Your task to perform on an android device: I wanted to view the drive storage to see how much free space I have on my drive.
Image 0: 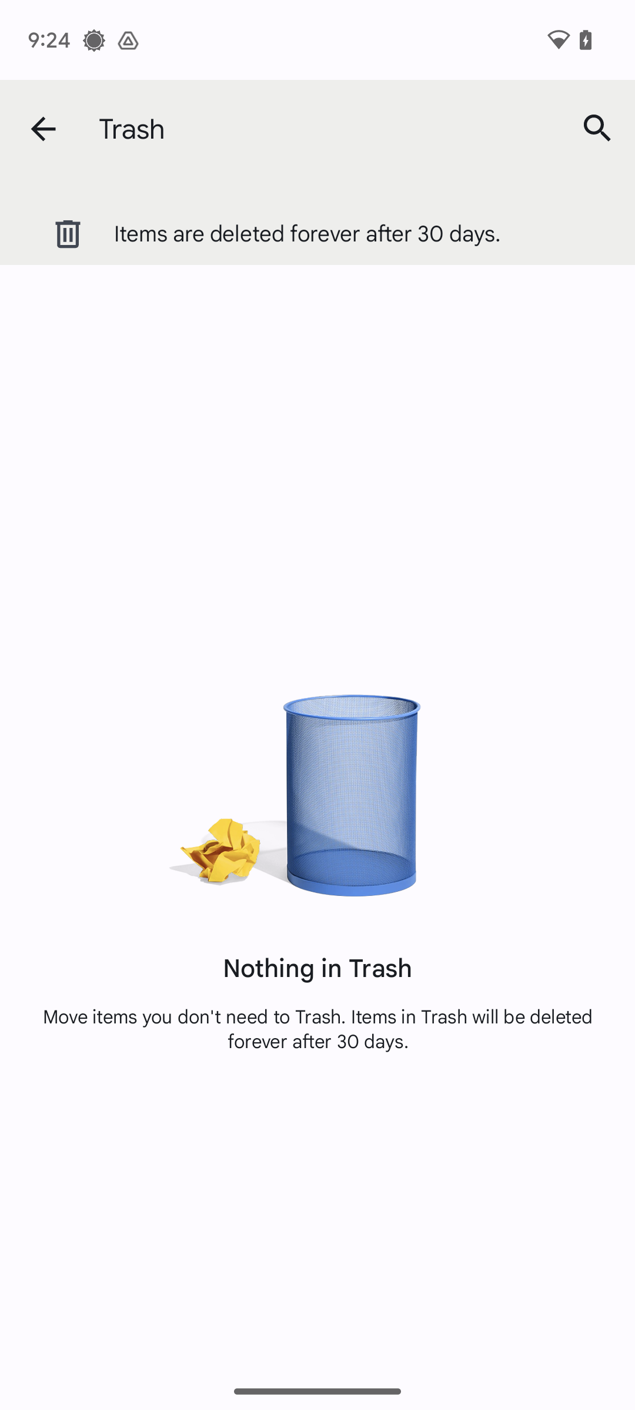
Go back to the home screen of the drive app.
Step 0: press back button
Image 1: 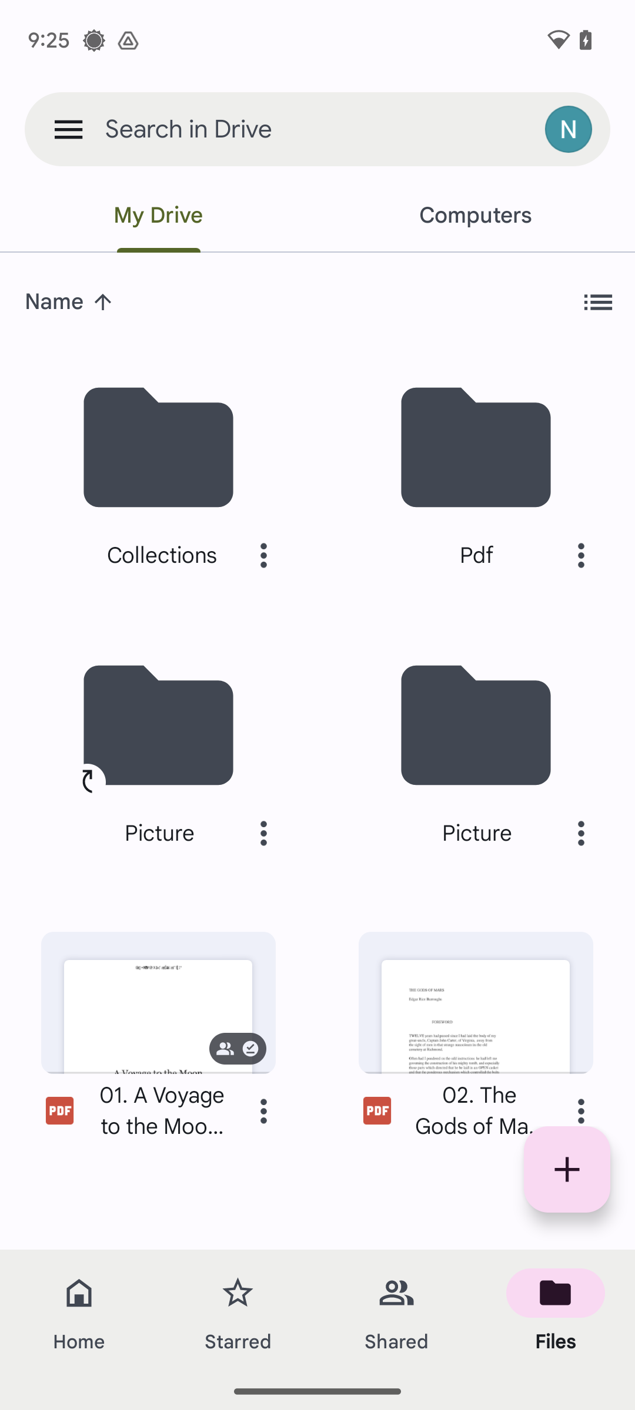
At the top-left of the screen, click on the three-line icon.
Step 1: click (68, 129)
Image 2: 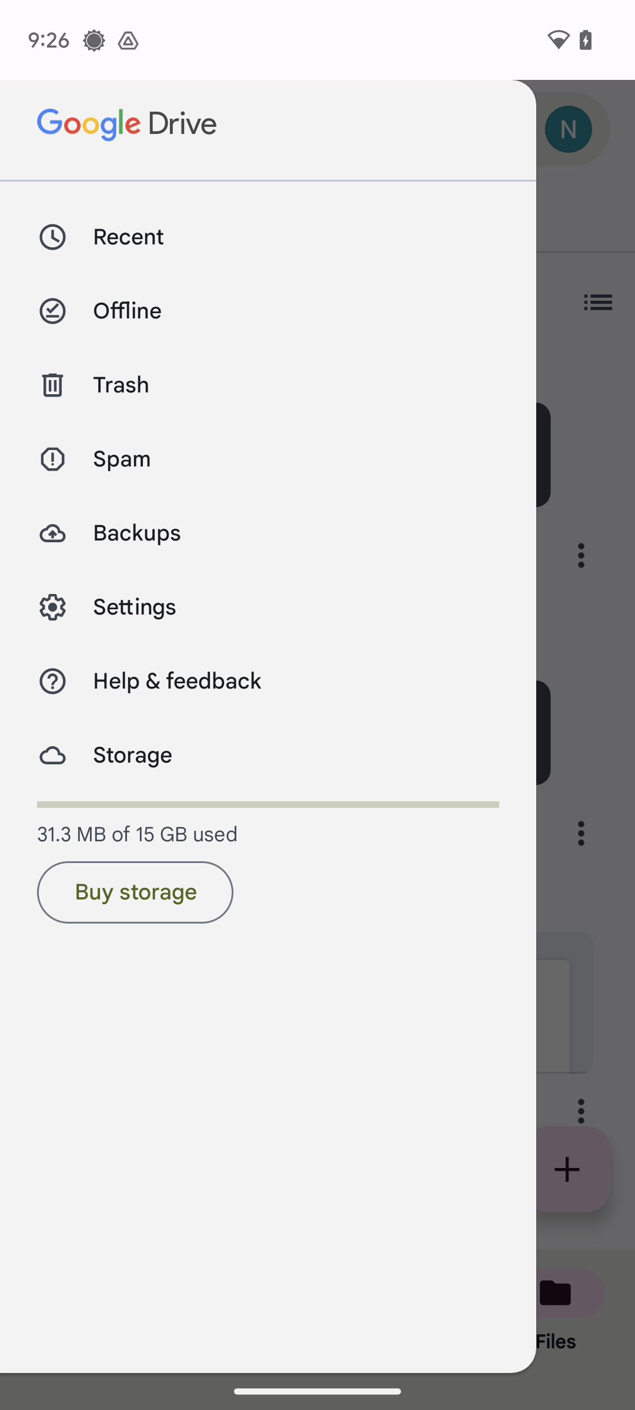
Click on the storage option.
Step 2: click (272, 775)
Image 3: 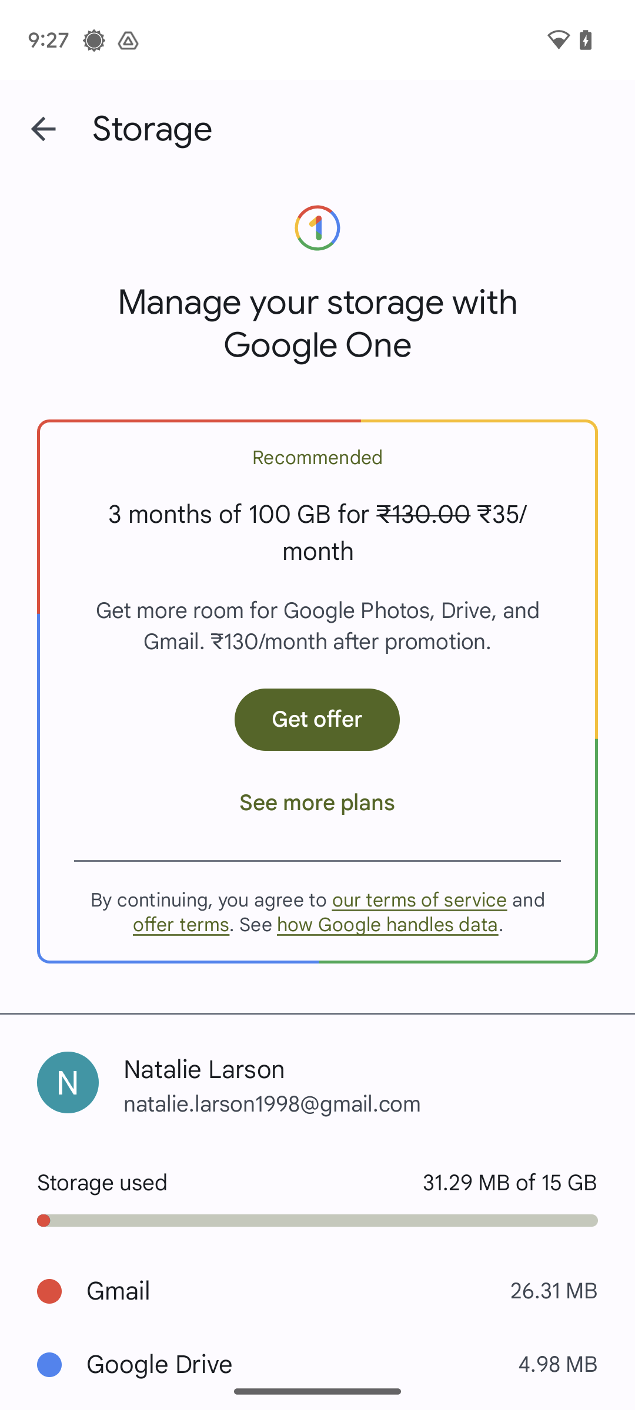
Scroll up on the screen.
Step 3: scroll down